Your task to perform on an android device: Convert the 300 kilometer into meter unit in calculator app
Image 0: 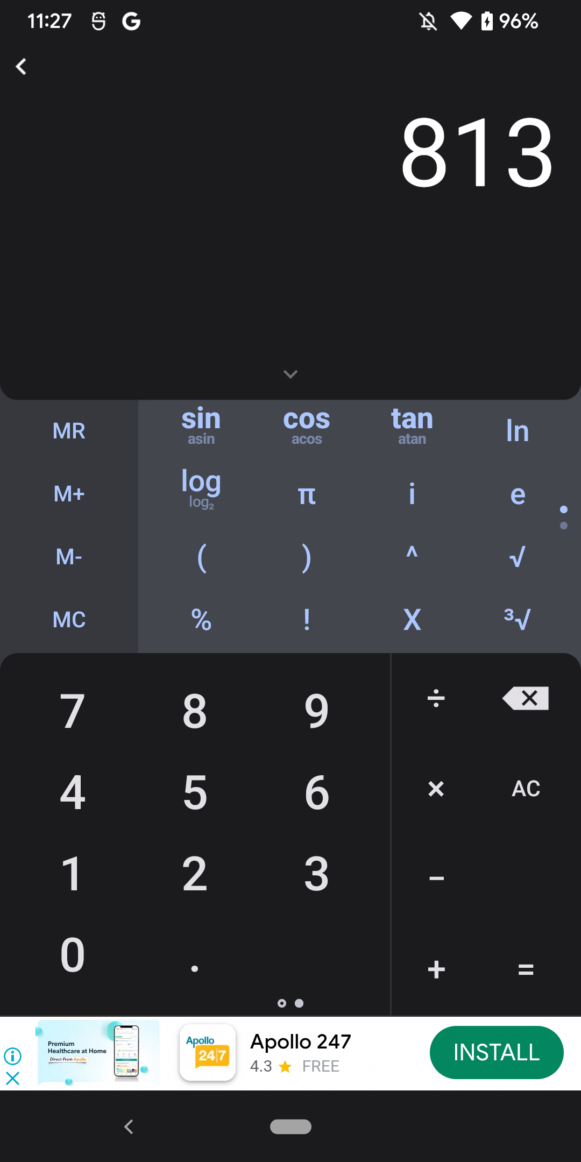
swipe right to view calculator options
Step 0: scroll left
Image 1: 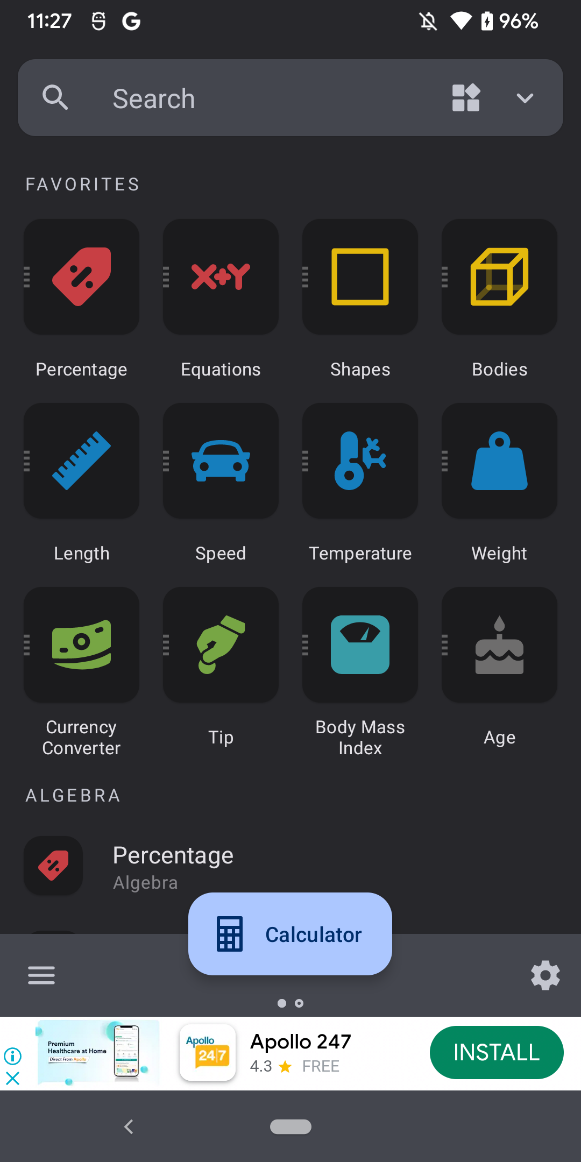
click on Length at the left corner of the screen
Step 1: click (101, 459)
Image 3: 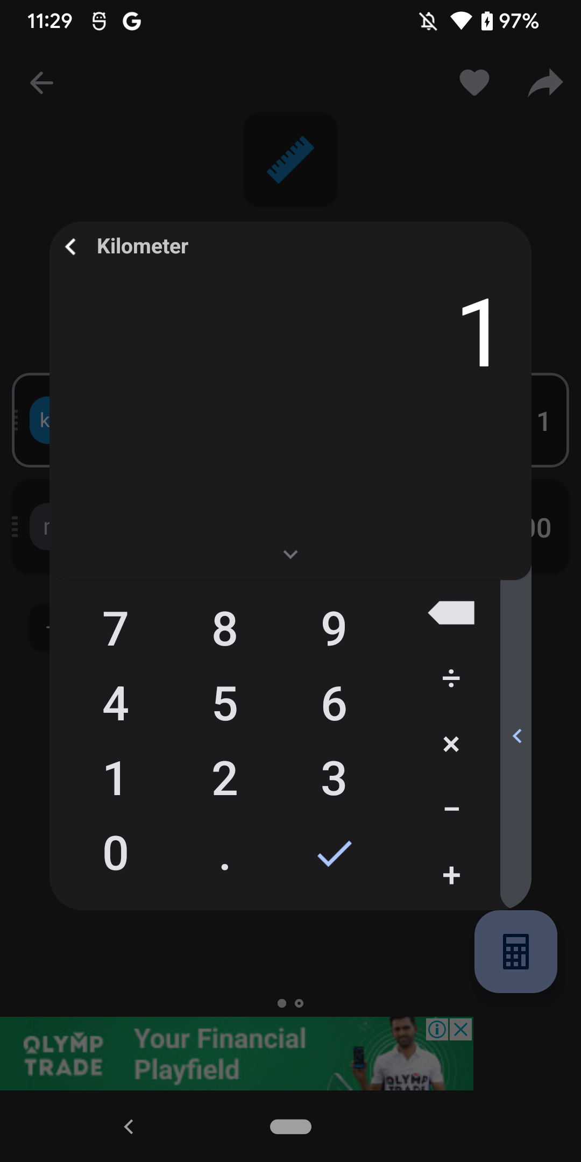
enter the value 300
Step 3: click (331, 770)
Image 4: 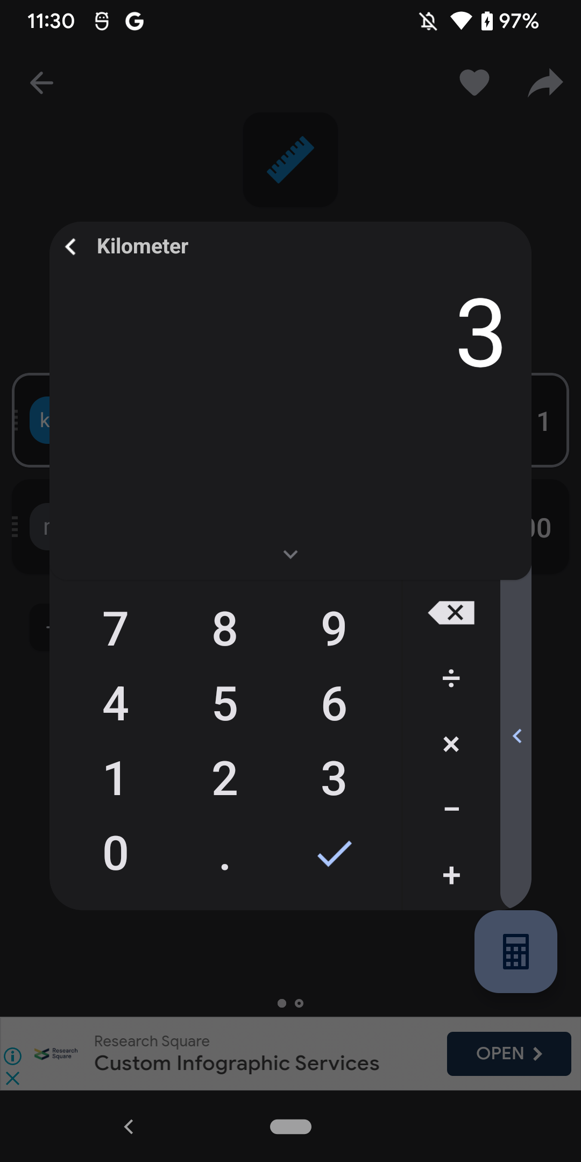
enter the value 300
Step 4: click (127, 866)
Image 5: 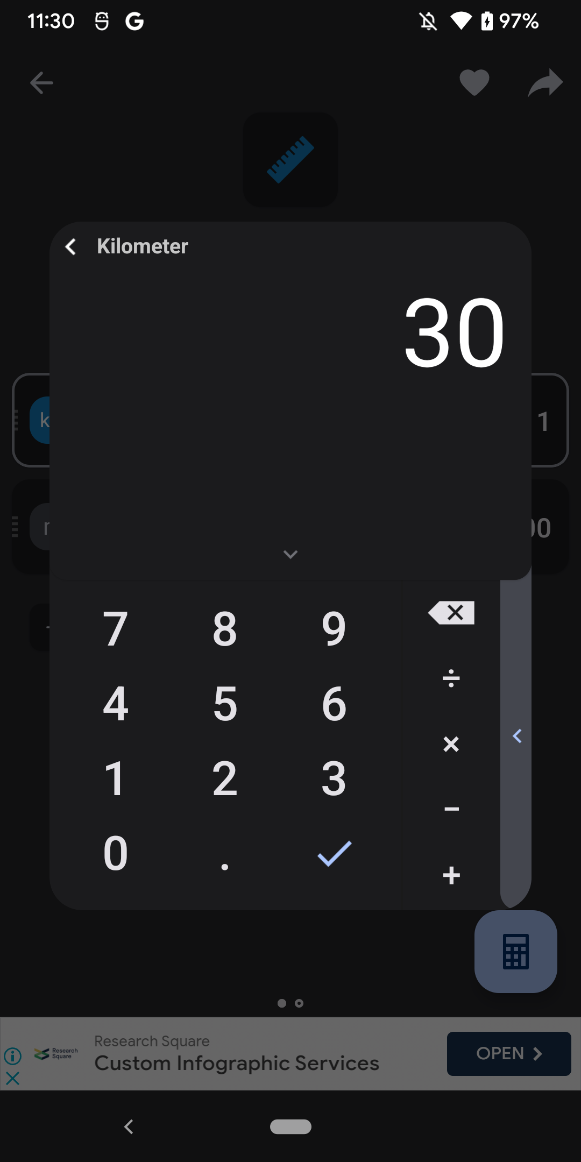
enter the value 300
Step 5: click (123, 857)
Image 6: 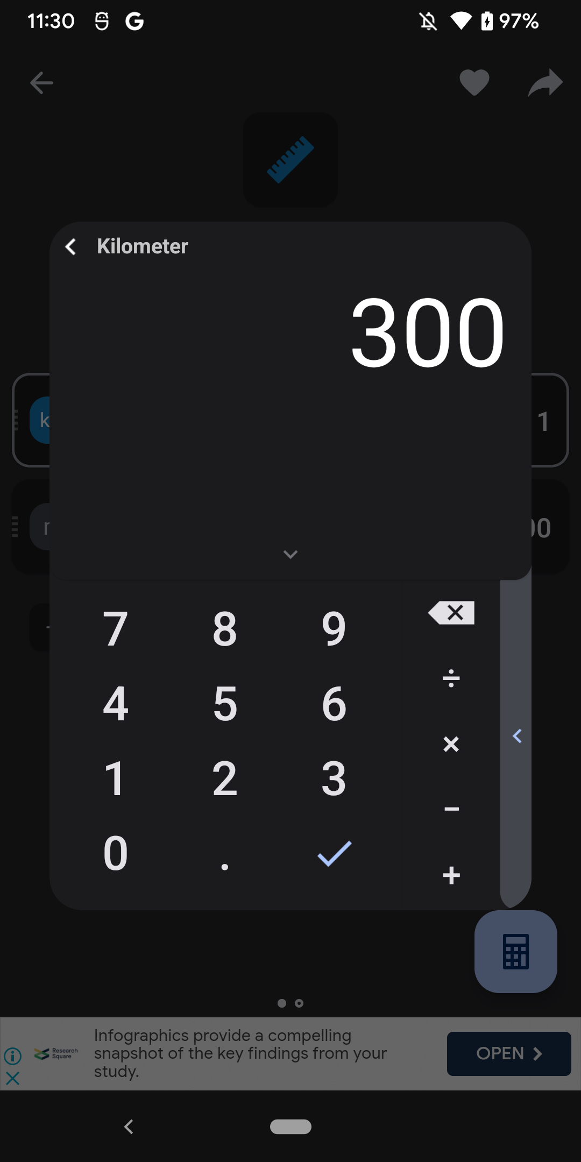
click on tick icon at the bottom
Step 6: click (334, 853)